Your task to perform on an android device: I am planning to stay in New Zealand next week and search for a 5-star hotel from October 30 to November 4 for two adults in New Zealand on Booking.com.
Image 0: 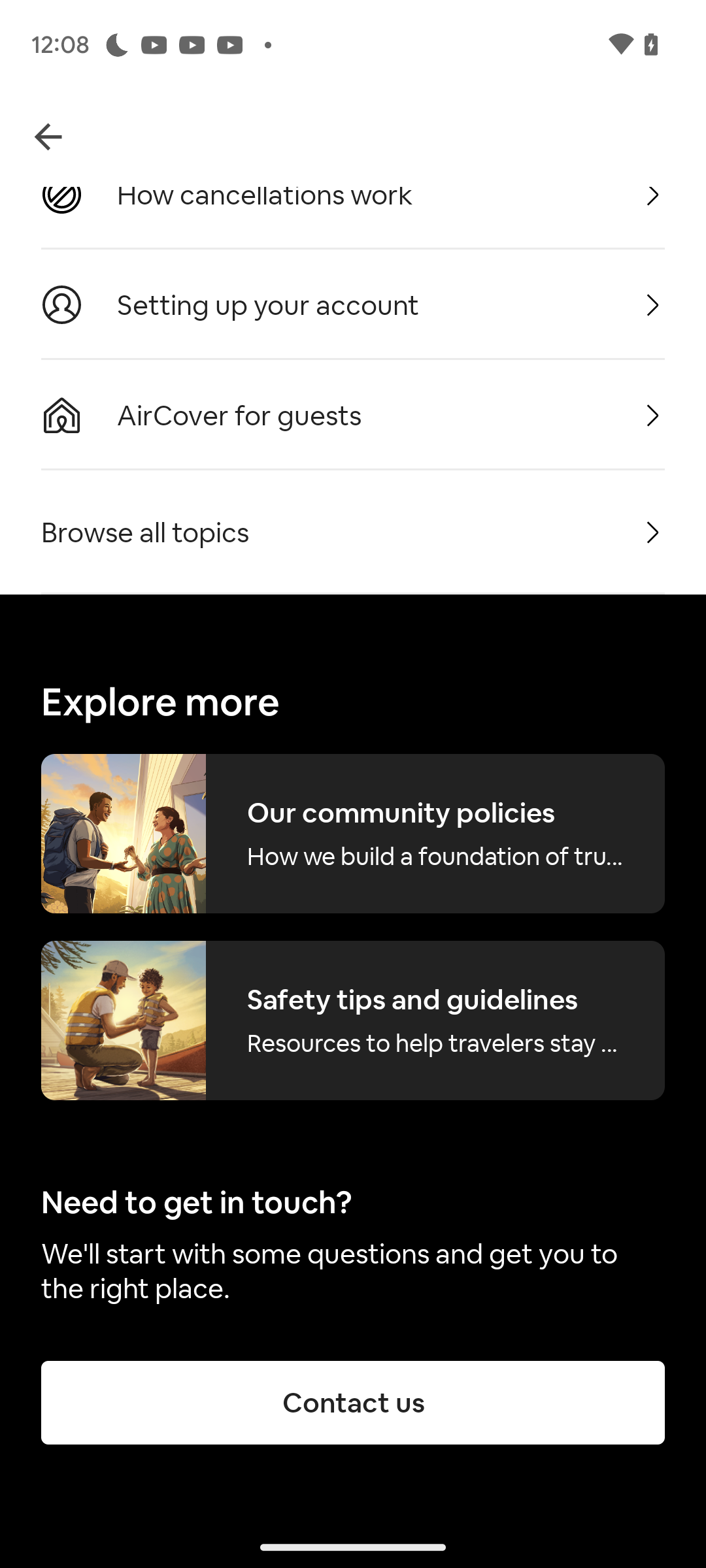
Open Booking.com app
Step 0: open app "Booking.com"
Image 1: 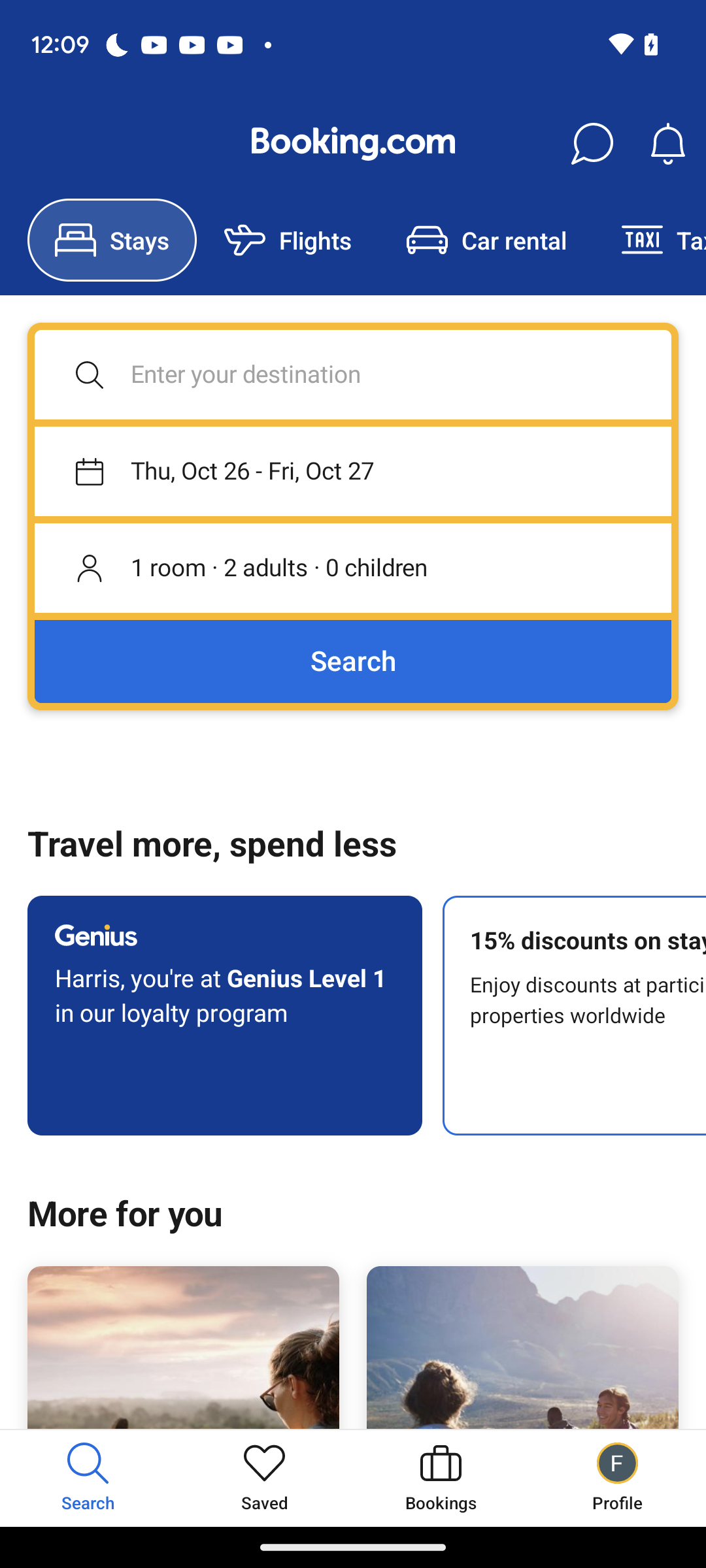
Click on the search textbook to enter destination
Step 1: click (353, 374)
Image 2: 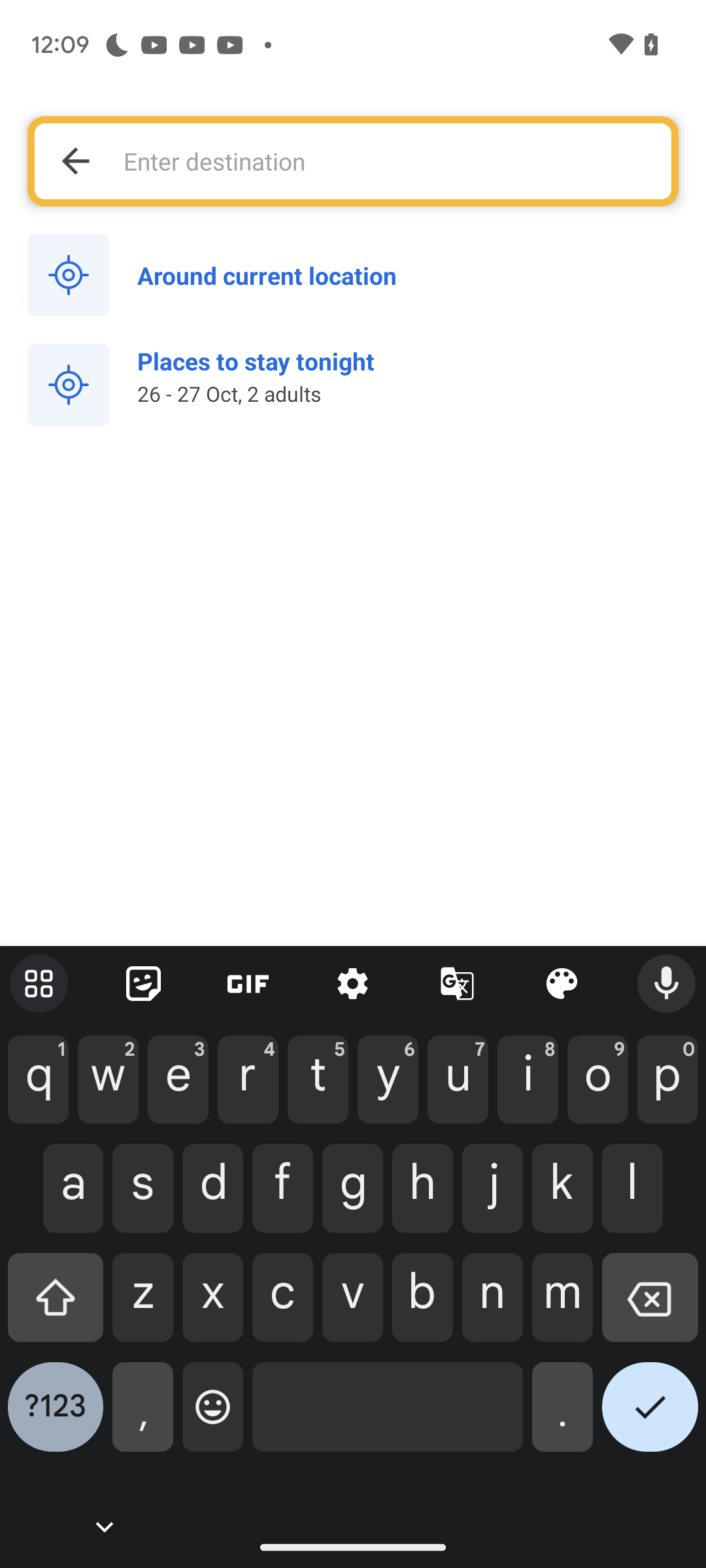
Enter New Zealand in the textbook
Step 2: type "New Zealand"
Image 3: 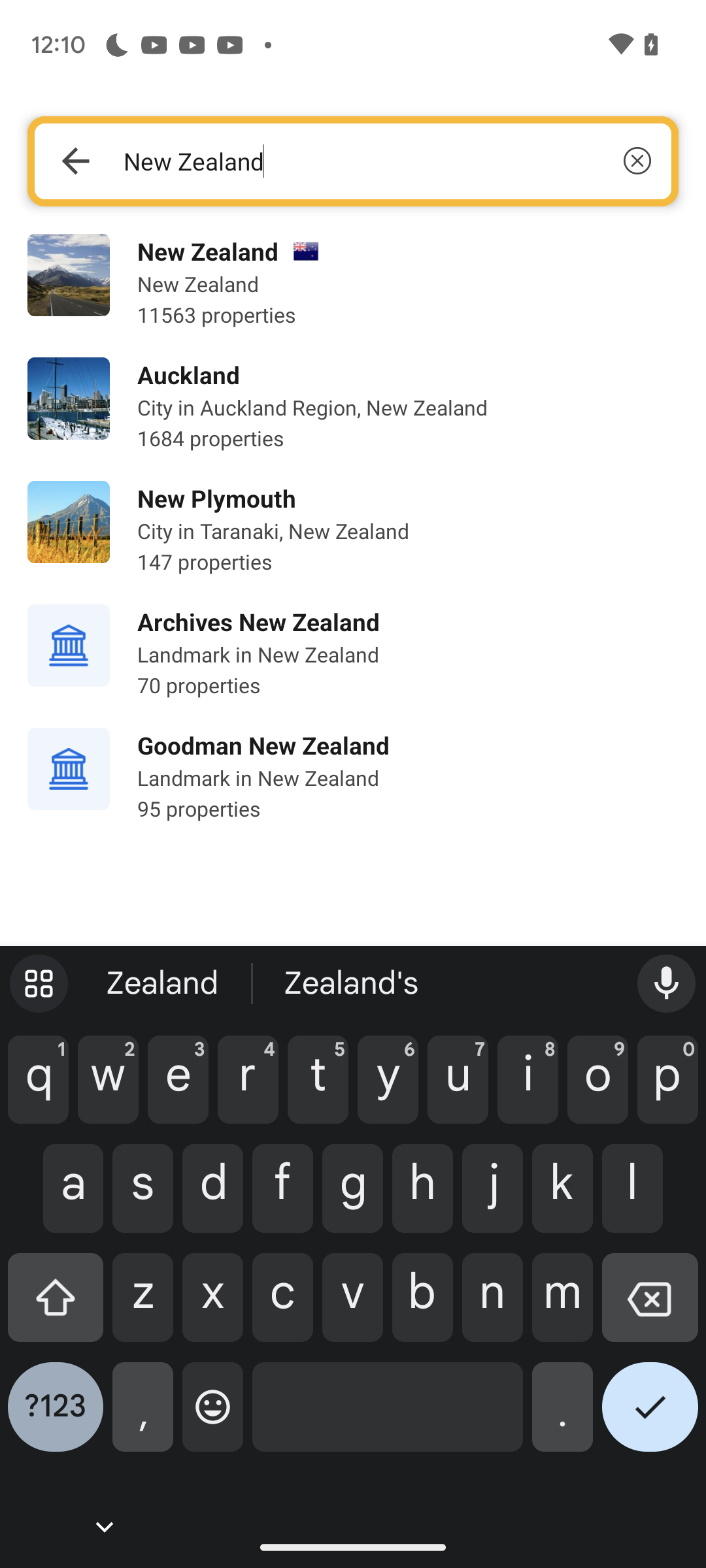
Click on the first recent search
Step 3: click (408, 284)
Image 4: 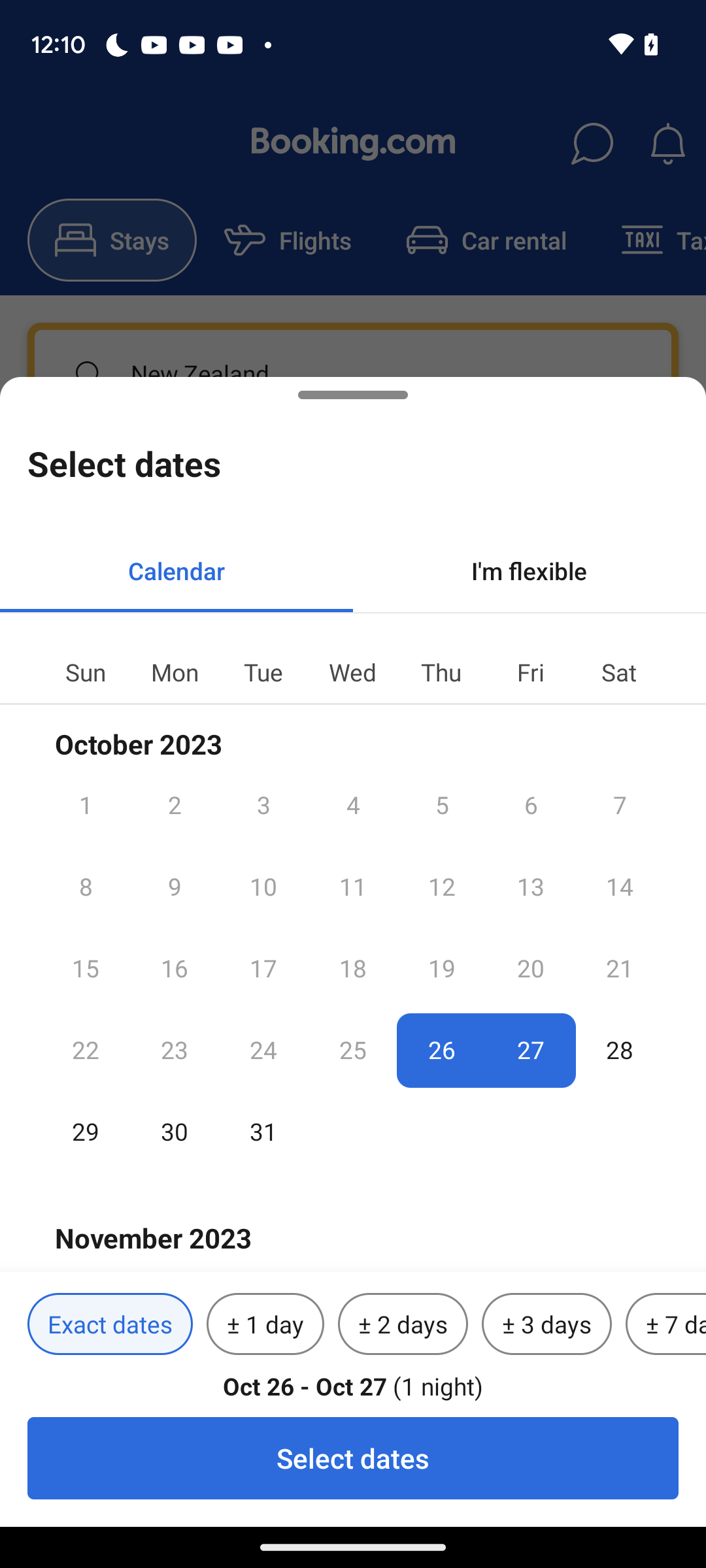
Click on the first recent search
Step 4: wait
Image 7: 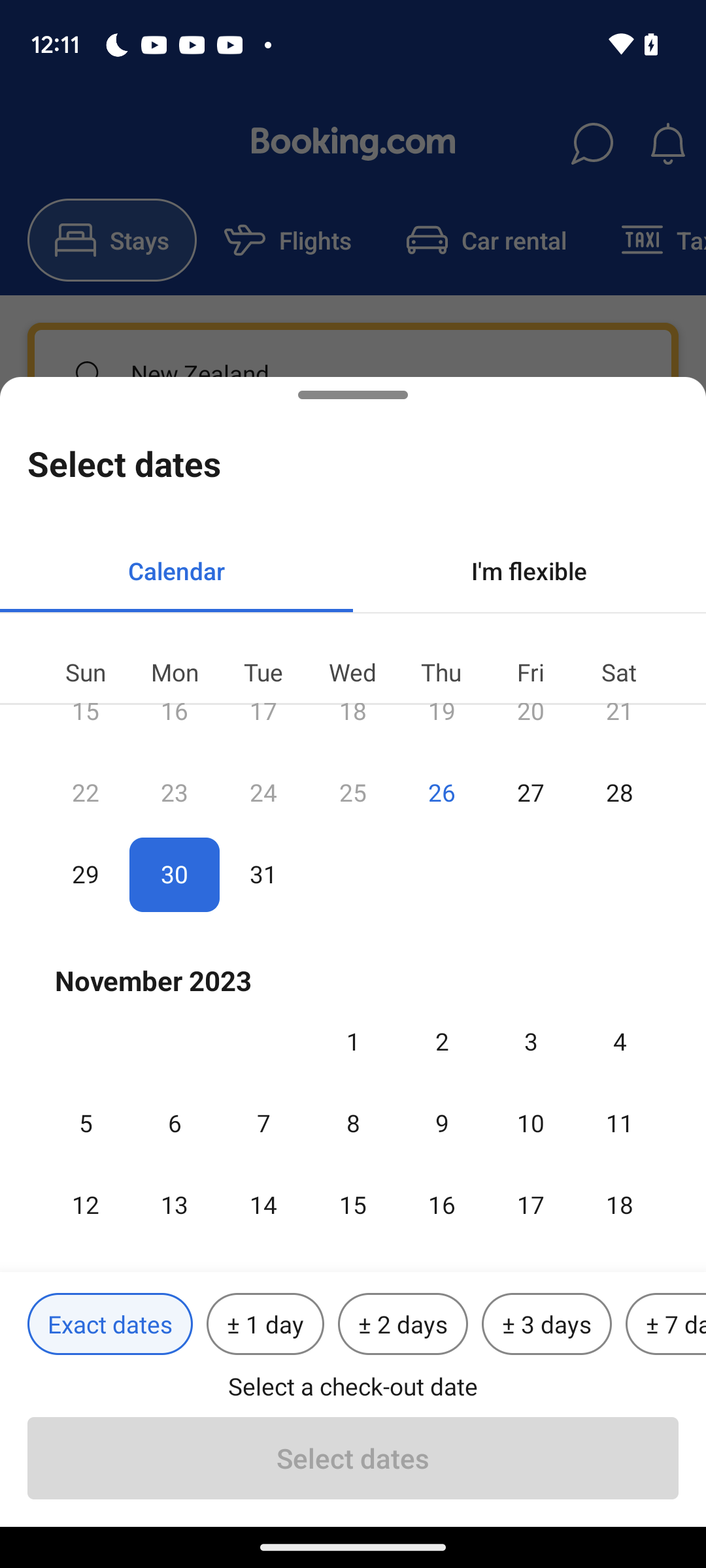
Select the check out date as November 4
Step 7: click (619, 1041)
Image 9: 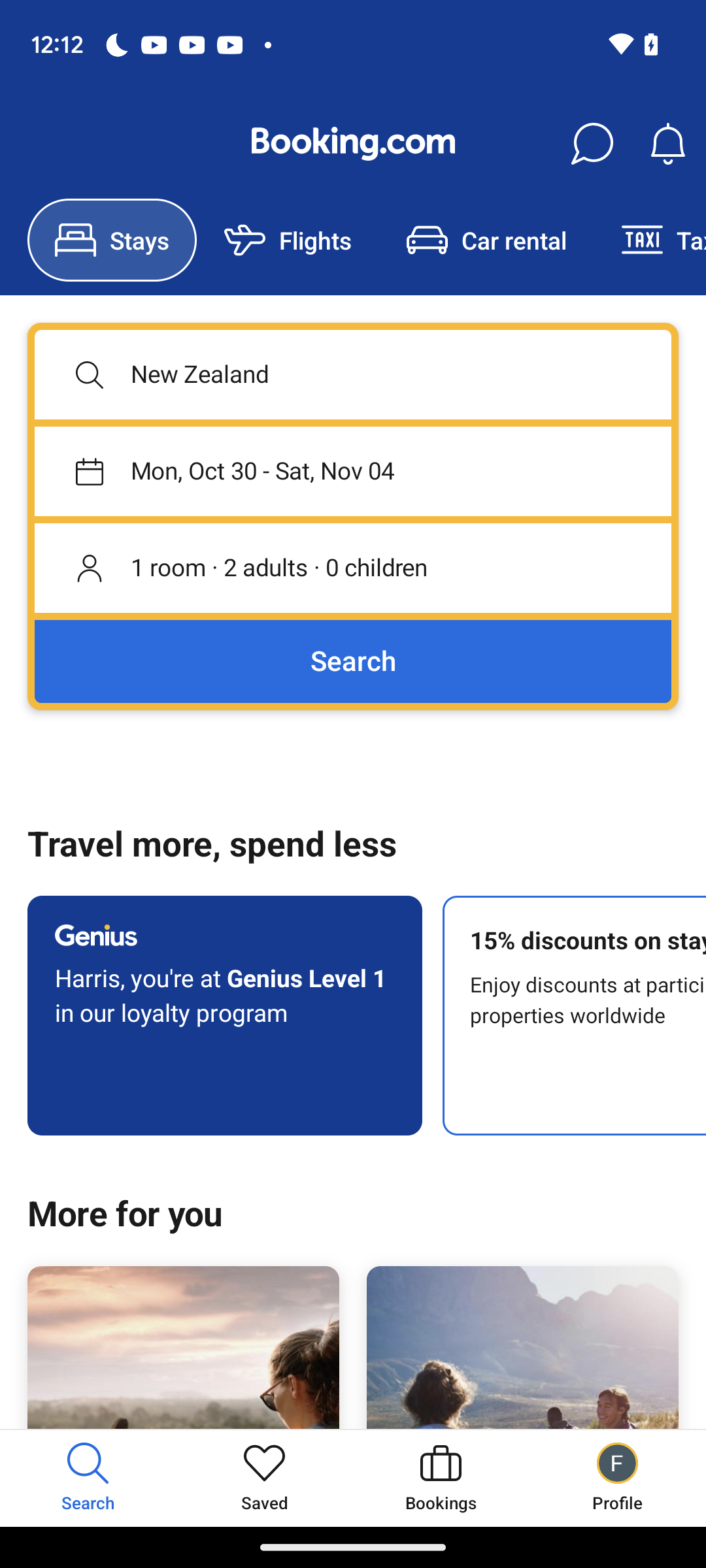
Click on search button
Step 9: click (353, 661)